Your task to perform on an android device: Because Macro is coming to audit the New York school, I would prefer to share the School Audit reminder with her at marco.rossi@rossoday.com.
Image 0: 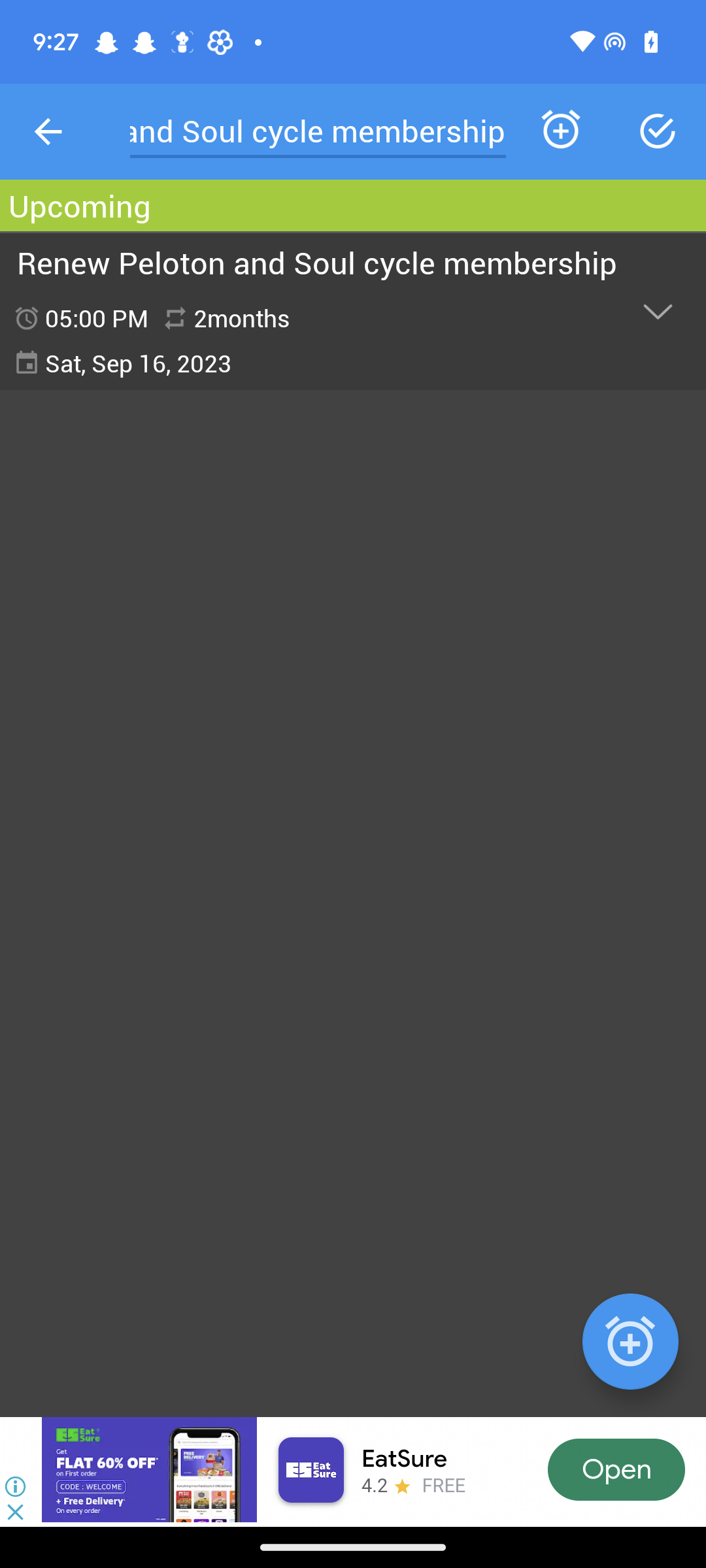
Go back to the previous screen
Step 0: press back button
Image 1: 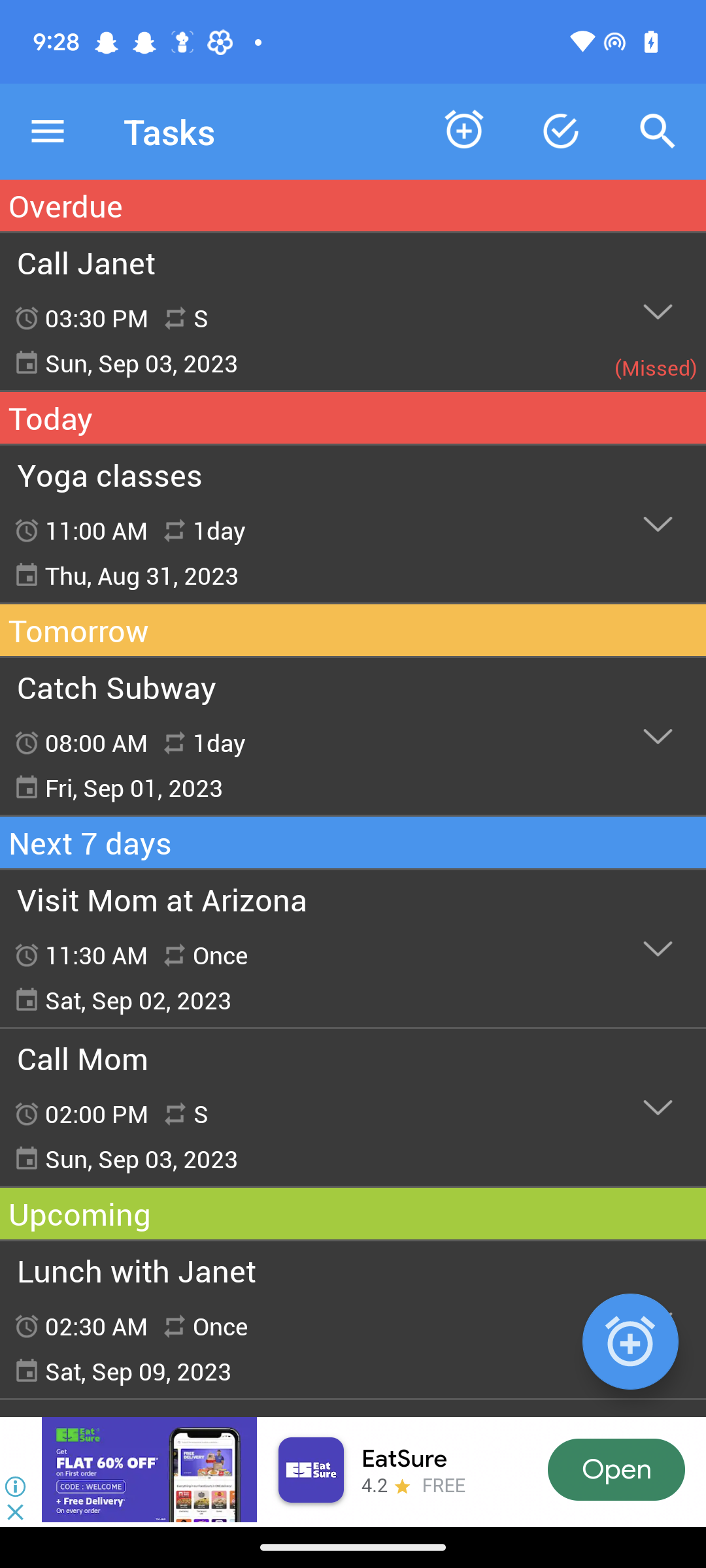
swipe up to see School Audit reminder
Step 1: scroll down
Image 2: 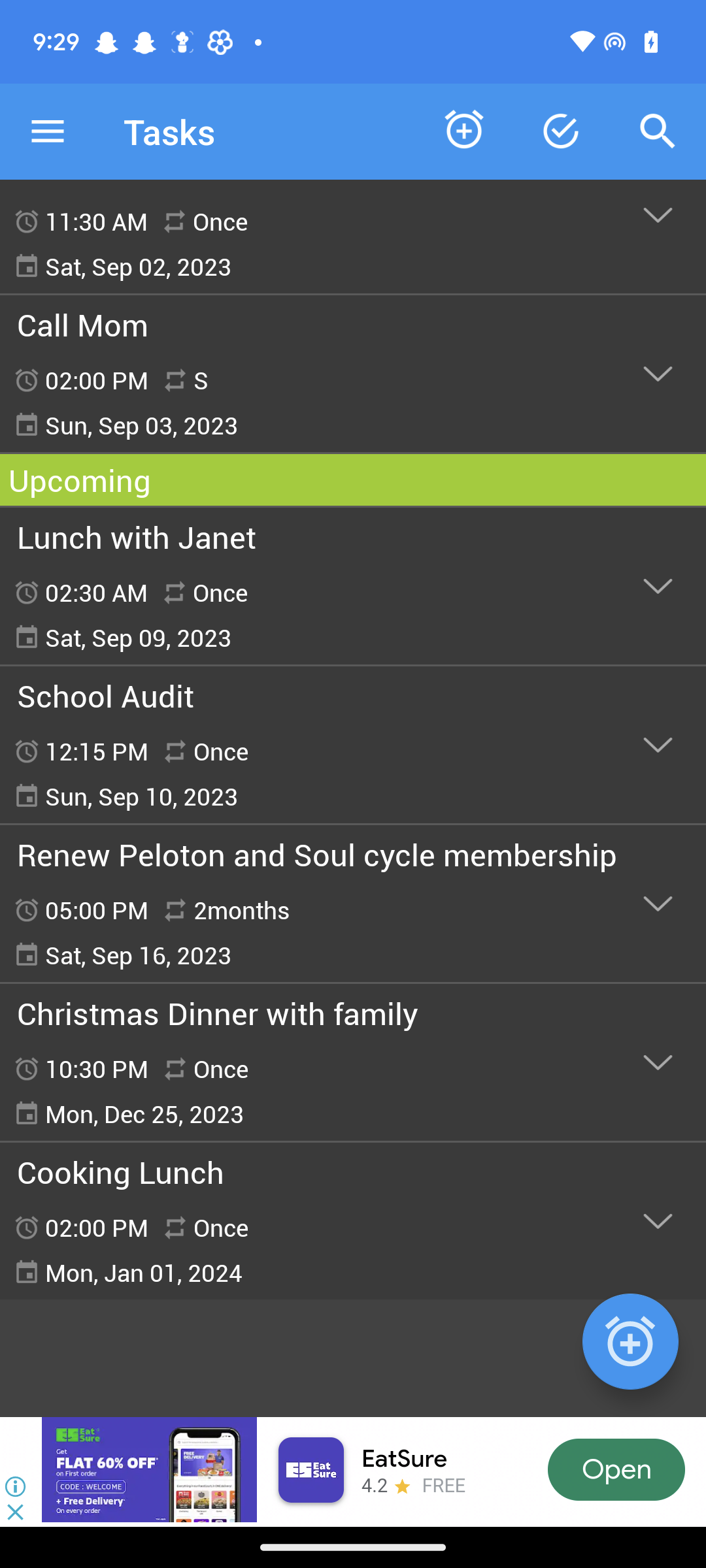
Click on the downward arrow of the School Audit reminder
Step 2: click (657, 743)
Image 3: 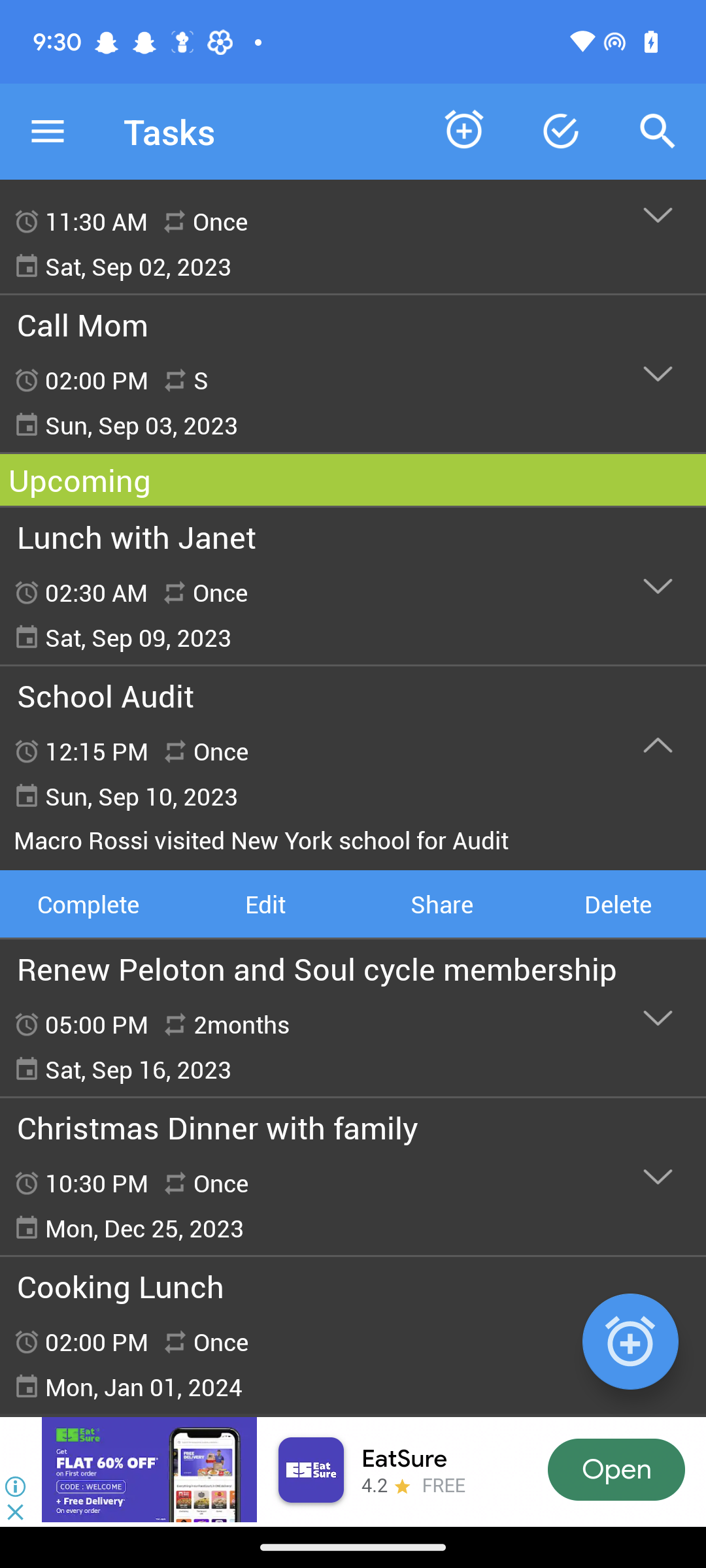
Click on the share option
Step 3: click (441, 904)
Image 6: 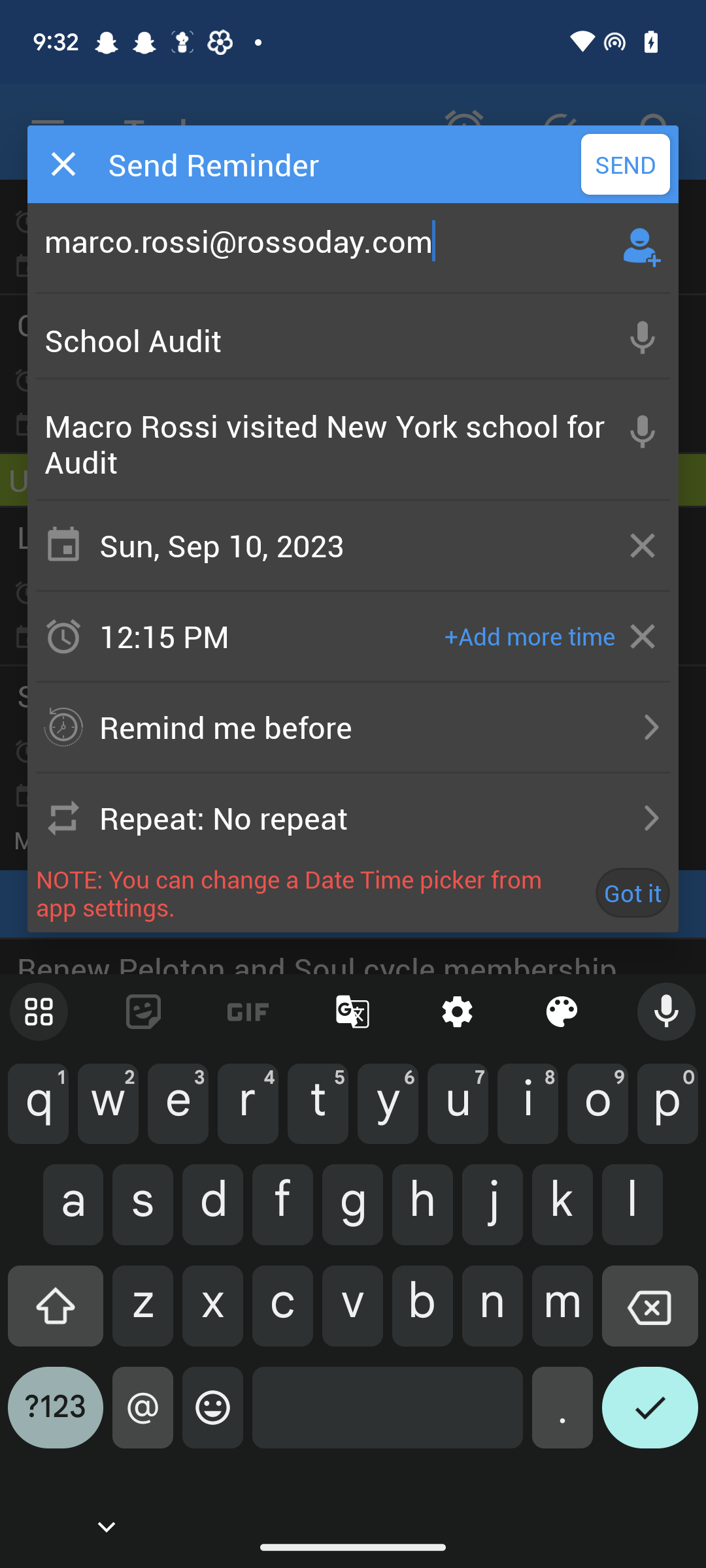
Click on the send button
Step 6: click (625, 164)